Your task to perform on an android device: my friend suggested that I should buy  BlissClub women straight  trackpants , view the details of the Blissclub women straight  trackpants details in the  Amazon app
Image 0: 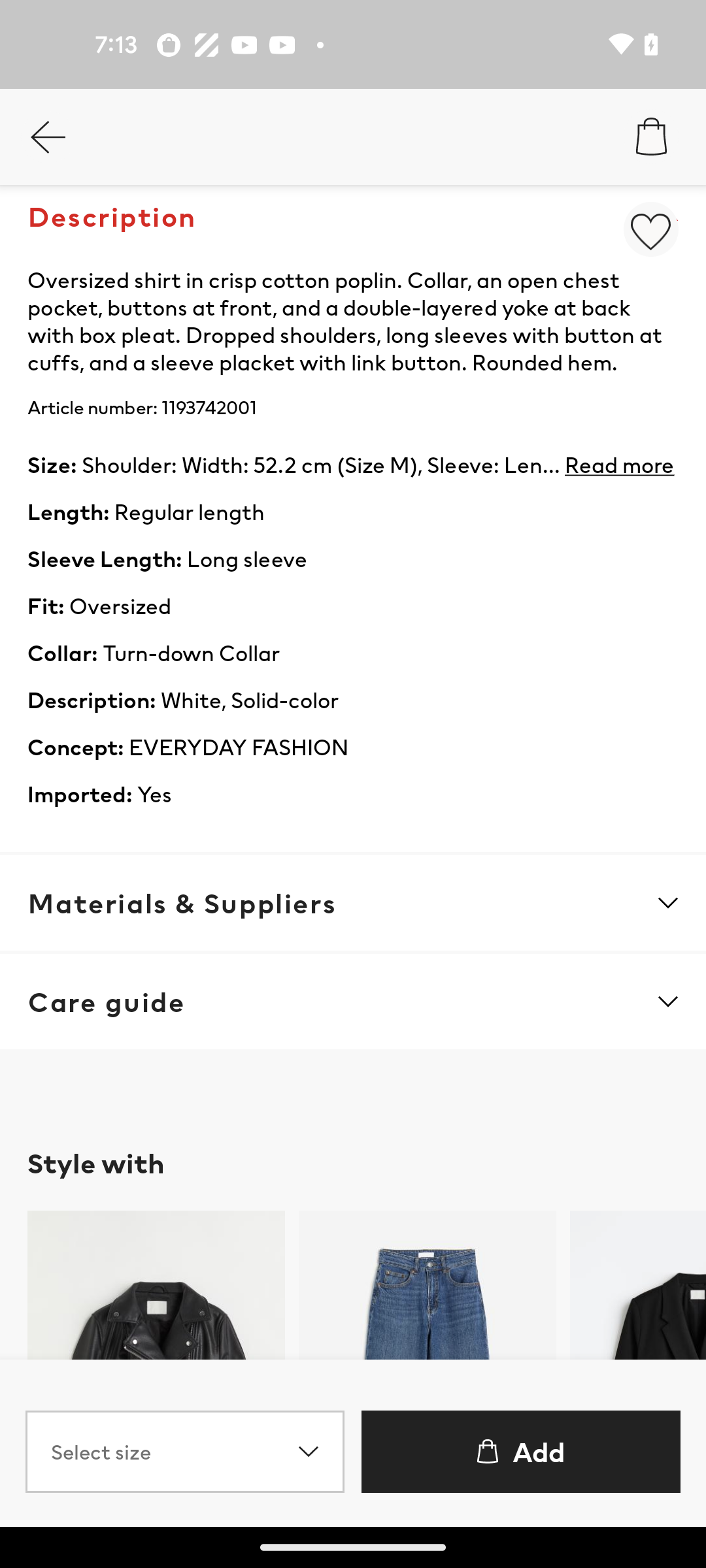
open the Amazon app
Step 0: open app "Amazon"
Image 1: 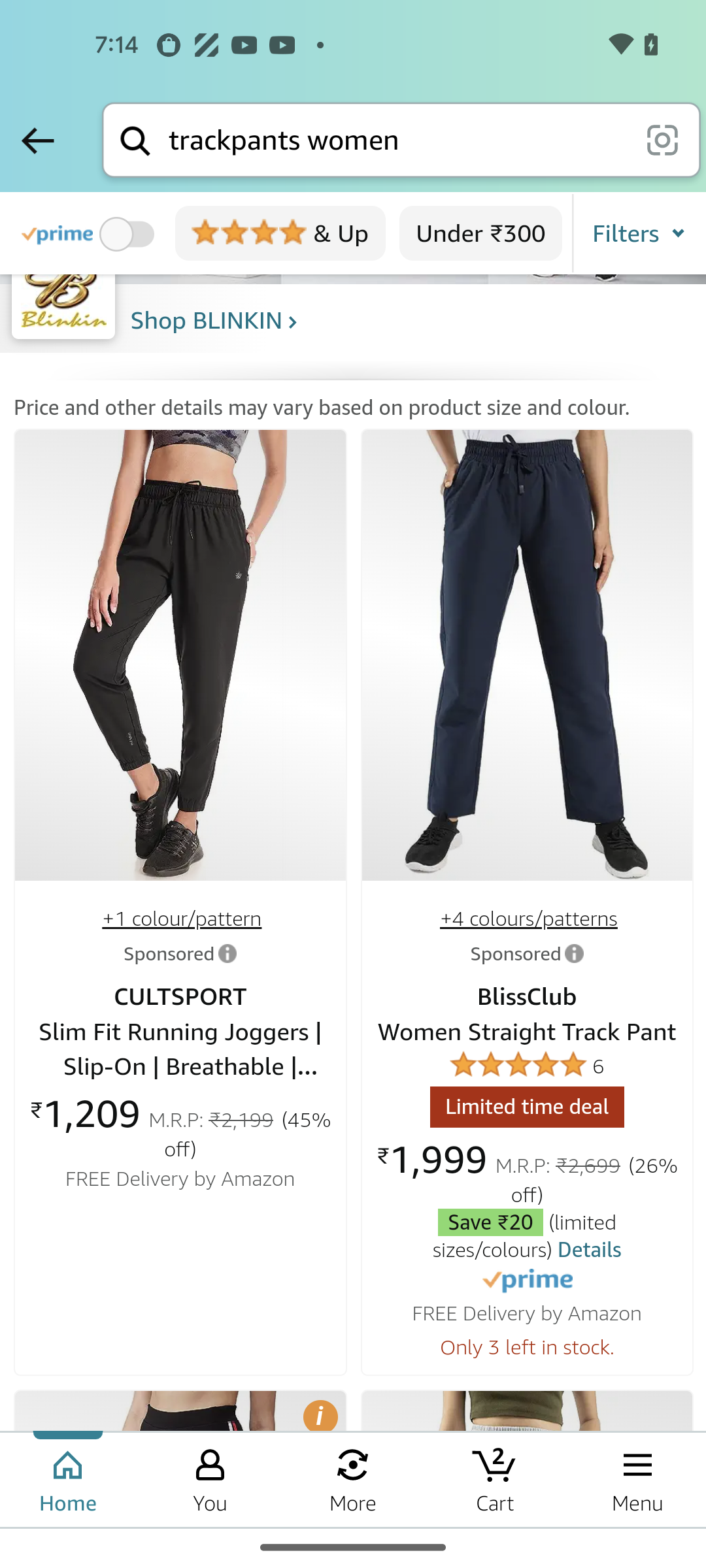
Click on the Blissclub women straight trackpants 
Step 1: click (354, 812)
Image 2: 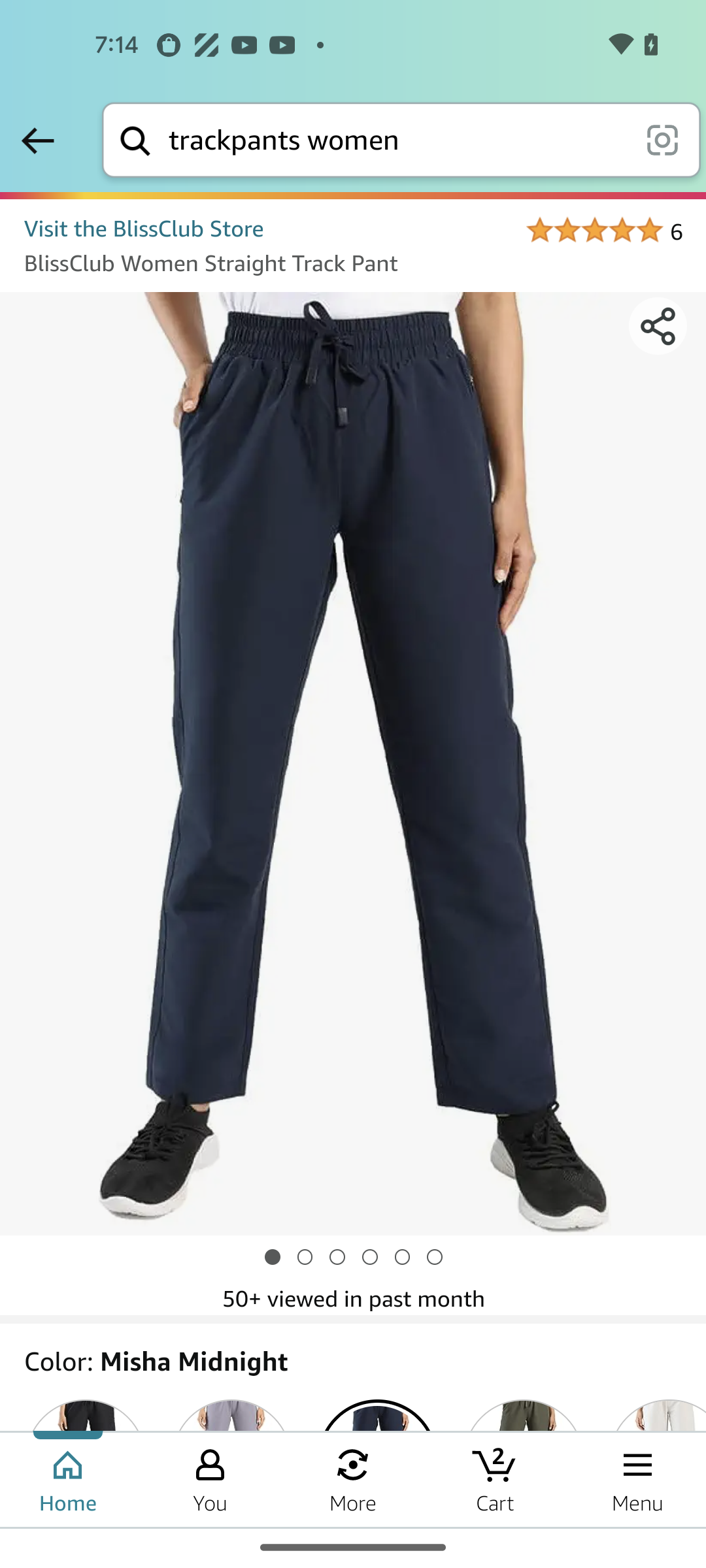
Swipe up to view the product Details 
Step 2: scroll down
Image 3: 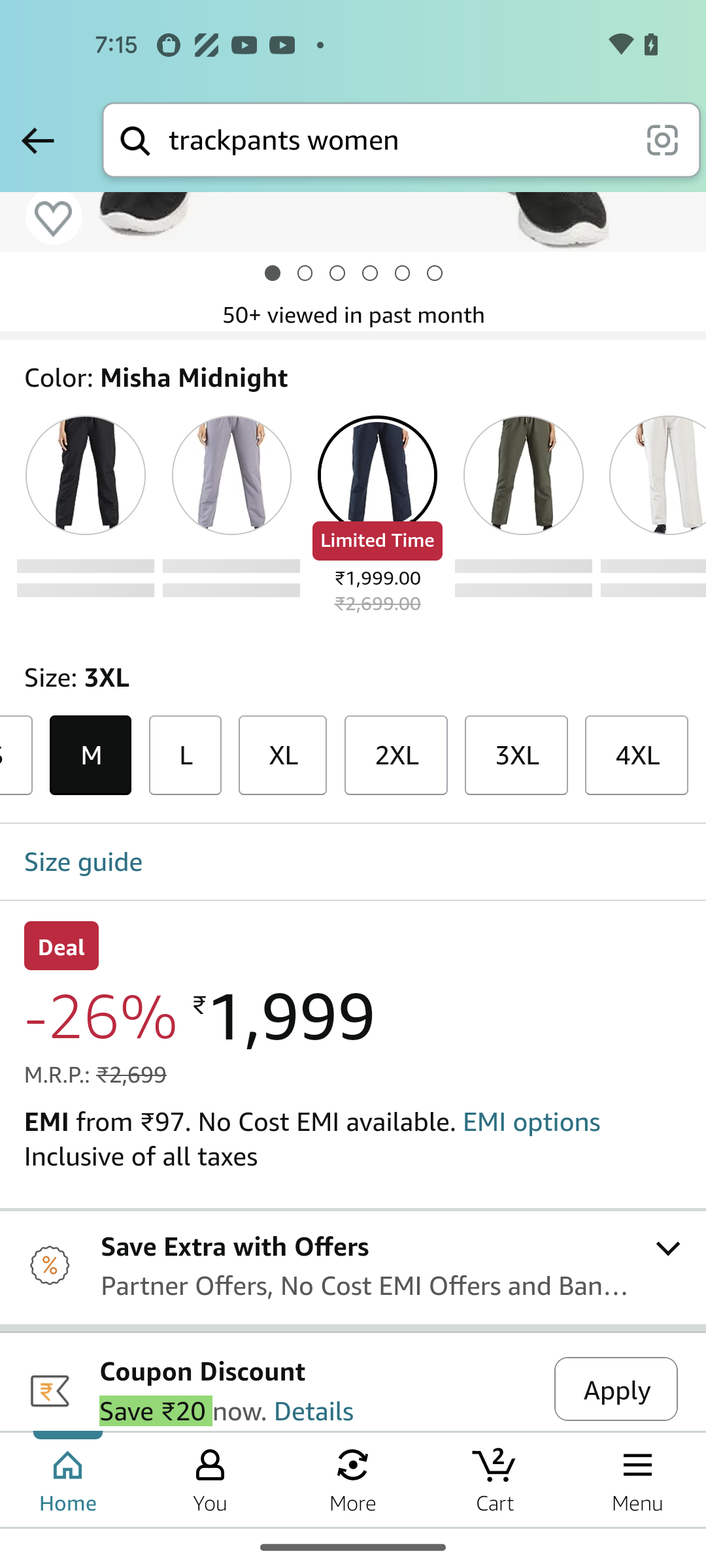
Swipe up to view the product Details 
Step 3: scroll down
Image 4: 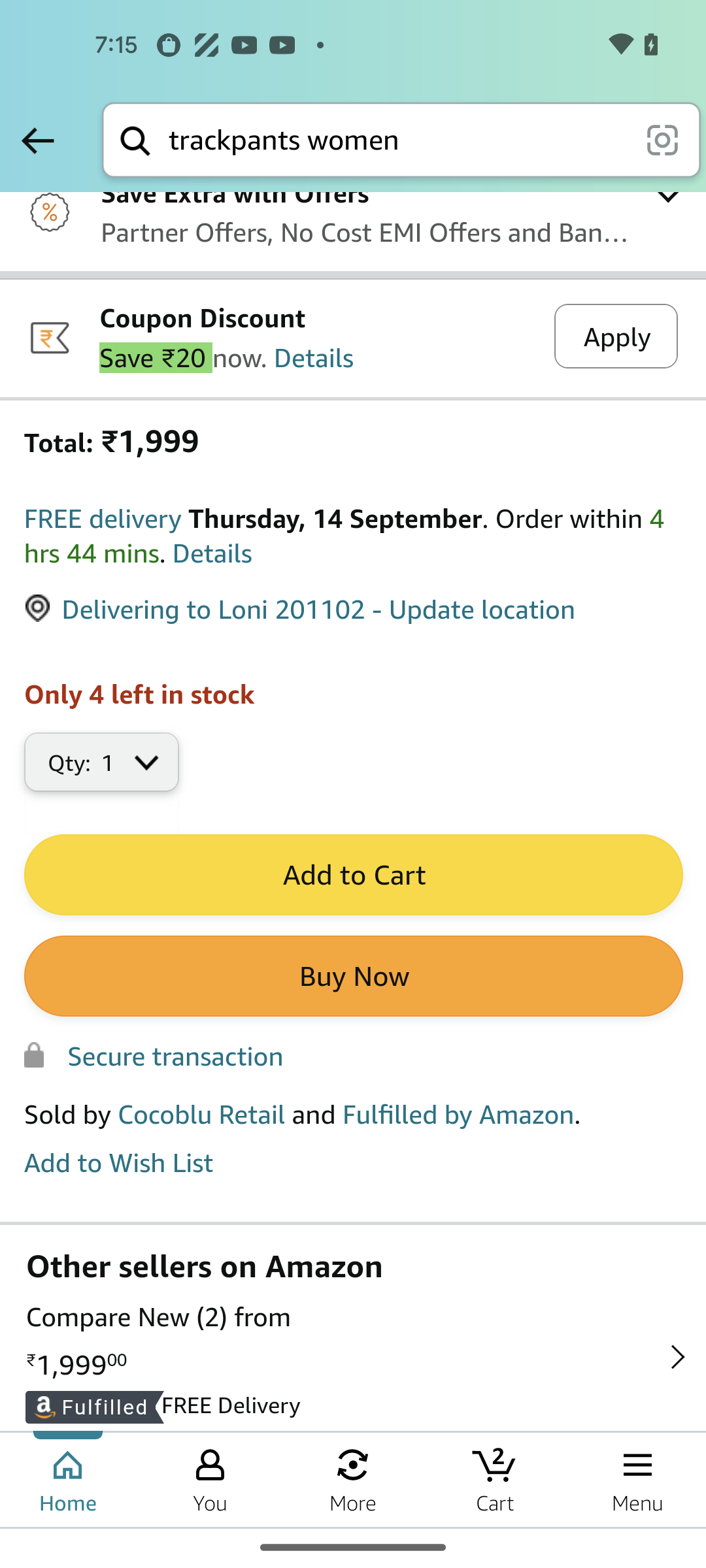
Swipe up to view the product Details 
Step 4: scroll down